Your task to perform on an android device: The photo of "Queen Elizabeth Park" is not clear, so delete it from my gallery.
Image 0: 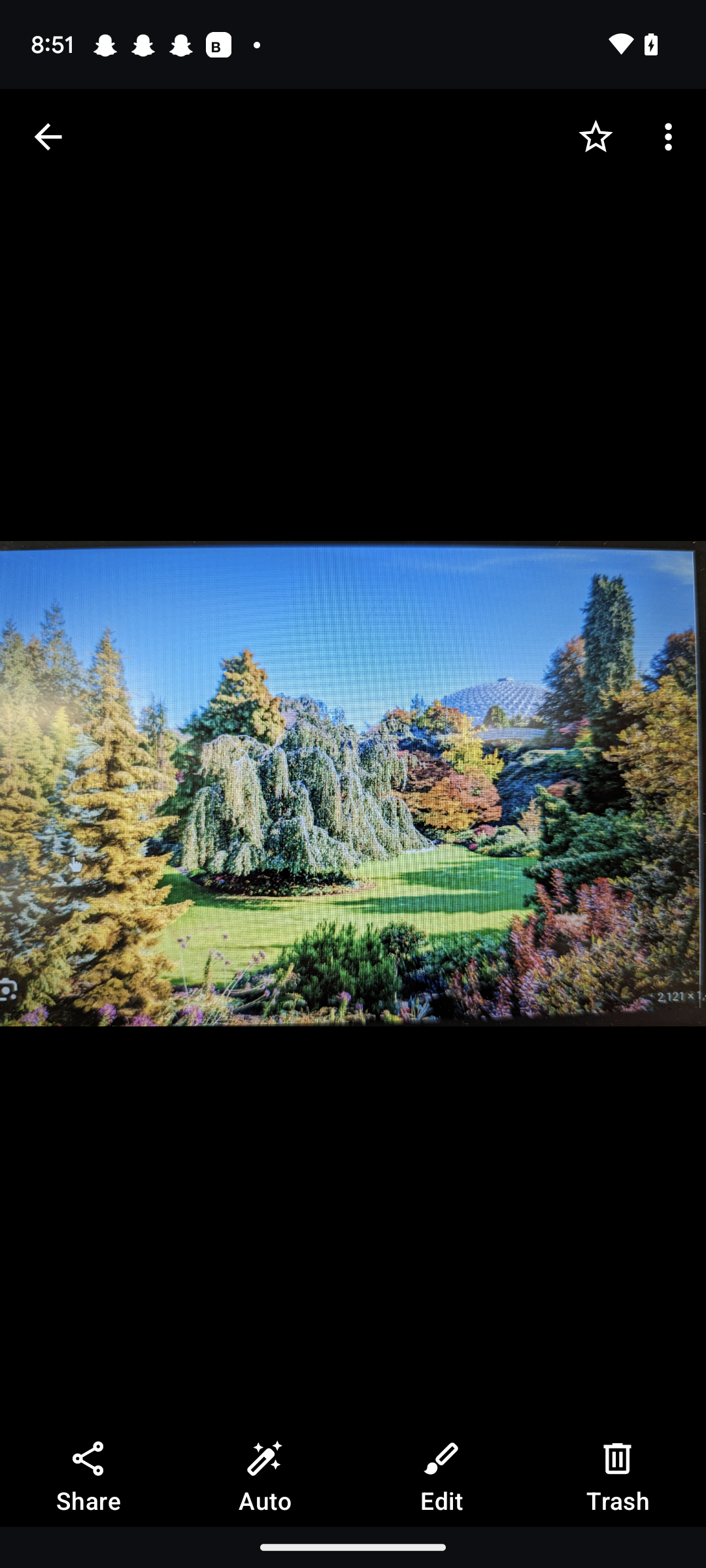
Click on the trash icon at the bottom right corner of the screen.
Step 0: click (618, 1478)
Image 1: 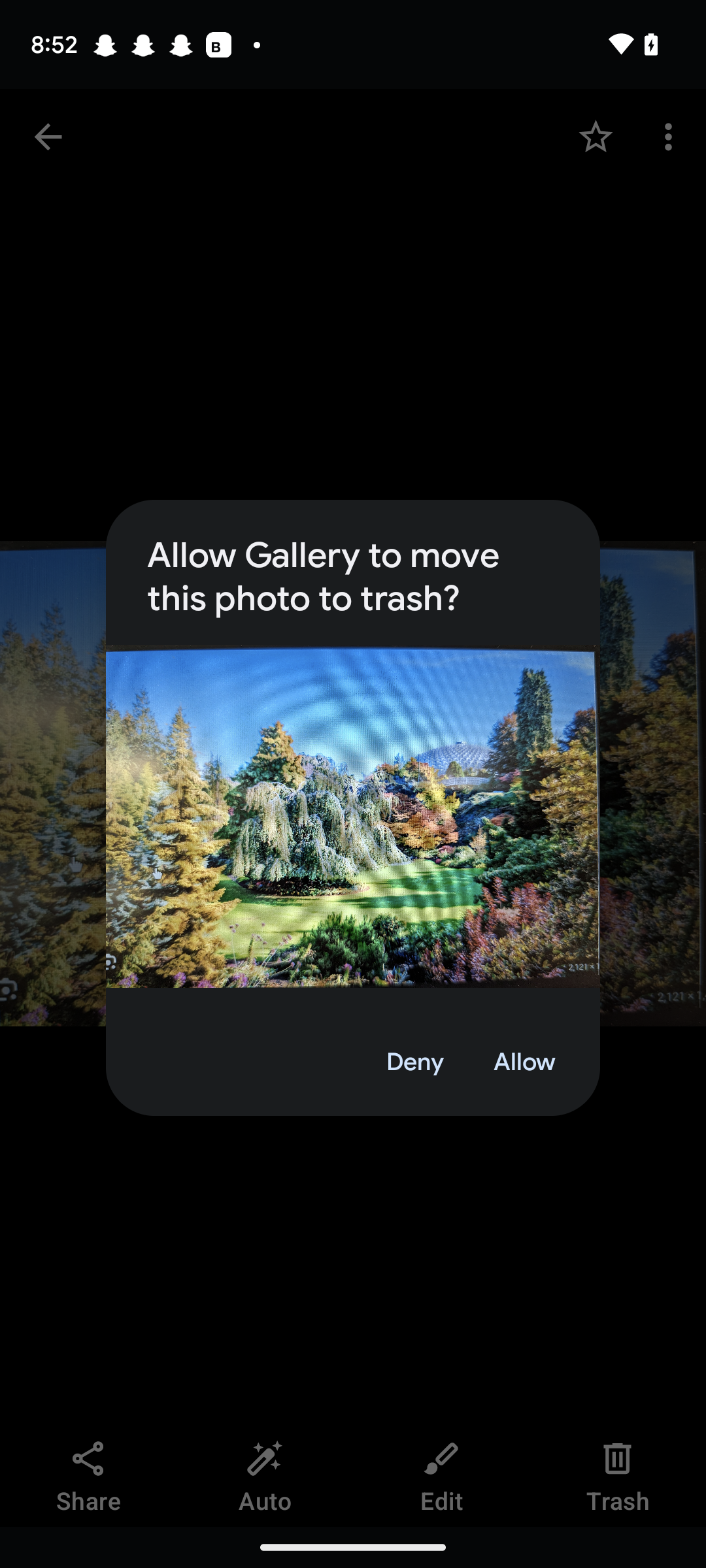
click on the "Allow" at the bottom right corner of the box displayed on the screen.
Step 1: click (524, 1062)